Your task to perform on an android device: I want to gift my father hiking poles for his next hiking trip. Search for hiking poles on the Etsy app.
Image 0: 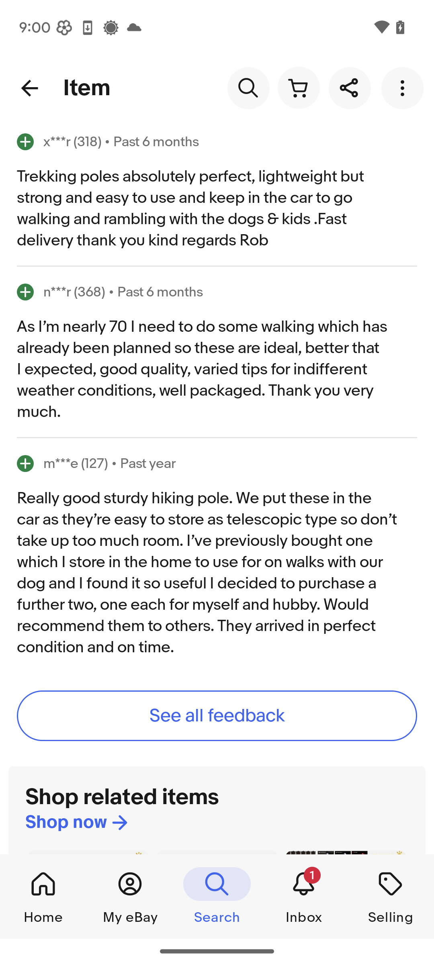
Open the Etsy app.
Step 0: open app "Etsy"
Image 1: 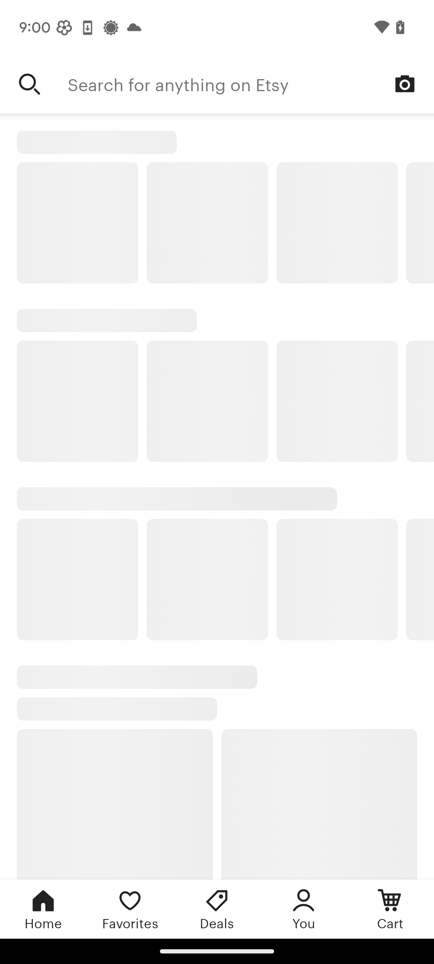
Open the Etsy app.
Step 1: wait
Image 2: 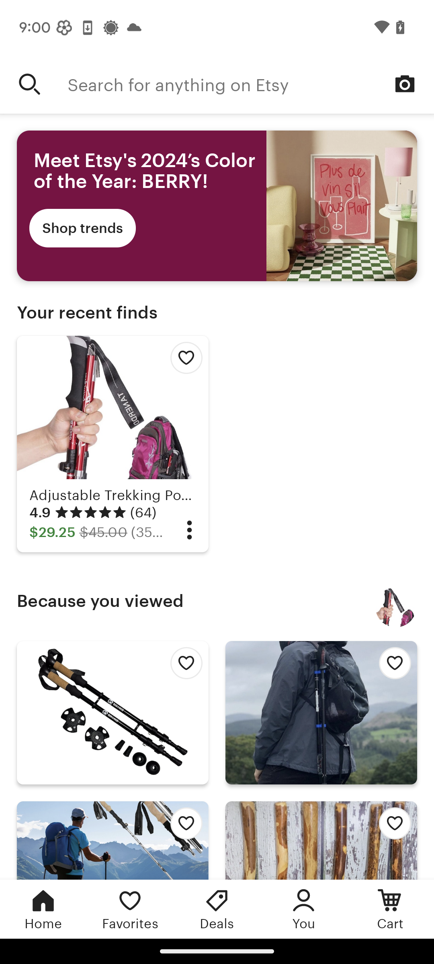
Click on the search bar at the top of the screen.
Step 2: click (251, 84)
Image 3: 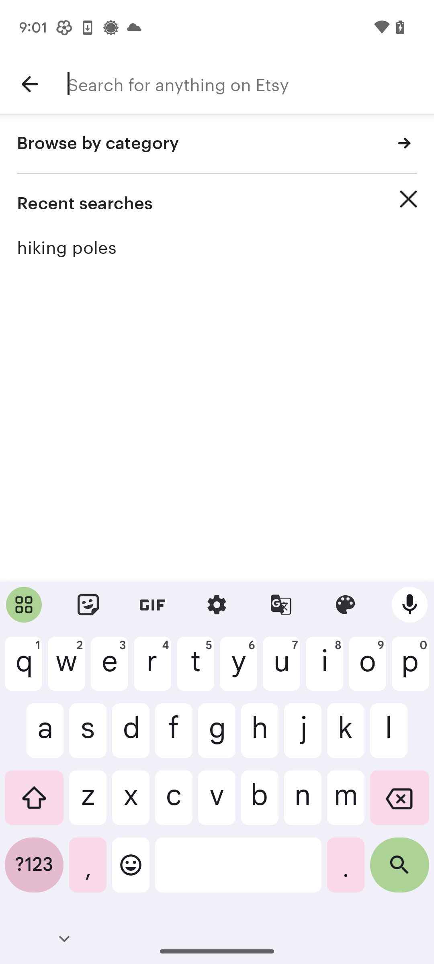
Type in hiking poles.
Step 3: type "hiking poles"
Image 4: 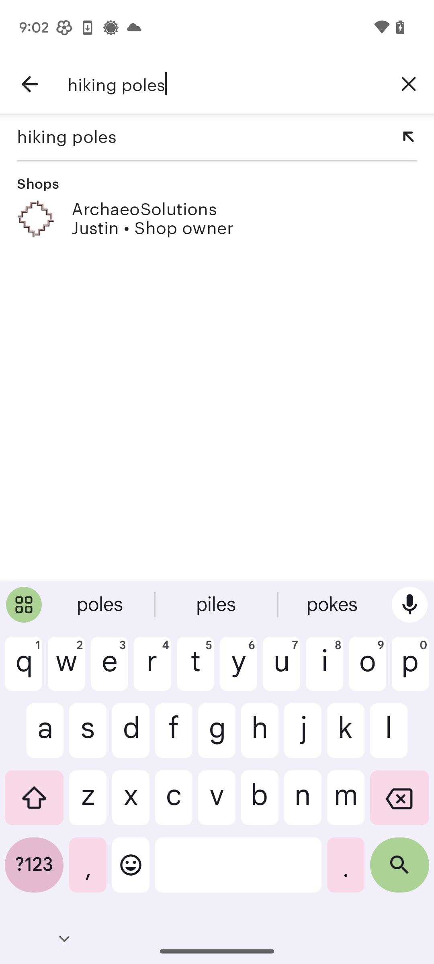
Click on the search button at the bottom right of the keyboard.
Step 4: click (399, 871)